Your task to perform on an android device: Open the Fitness Coach app, I want to keep track of my workout progress since I need to evaluate the outcomes of the regular exercises I've been doing.
Image 0: 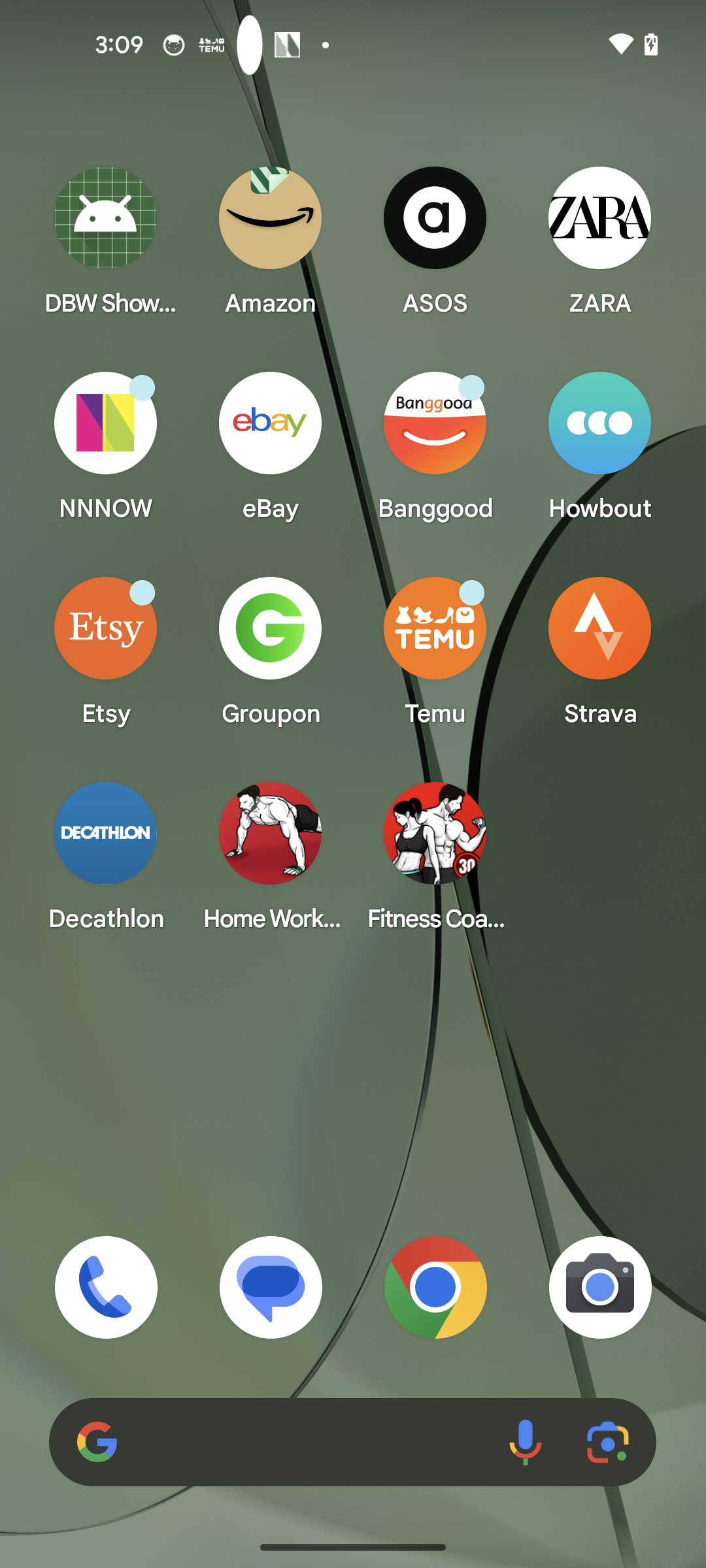
Open the fitness coach app
Step 0: open app "Fitness Coach"
Image 1: 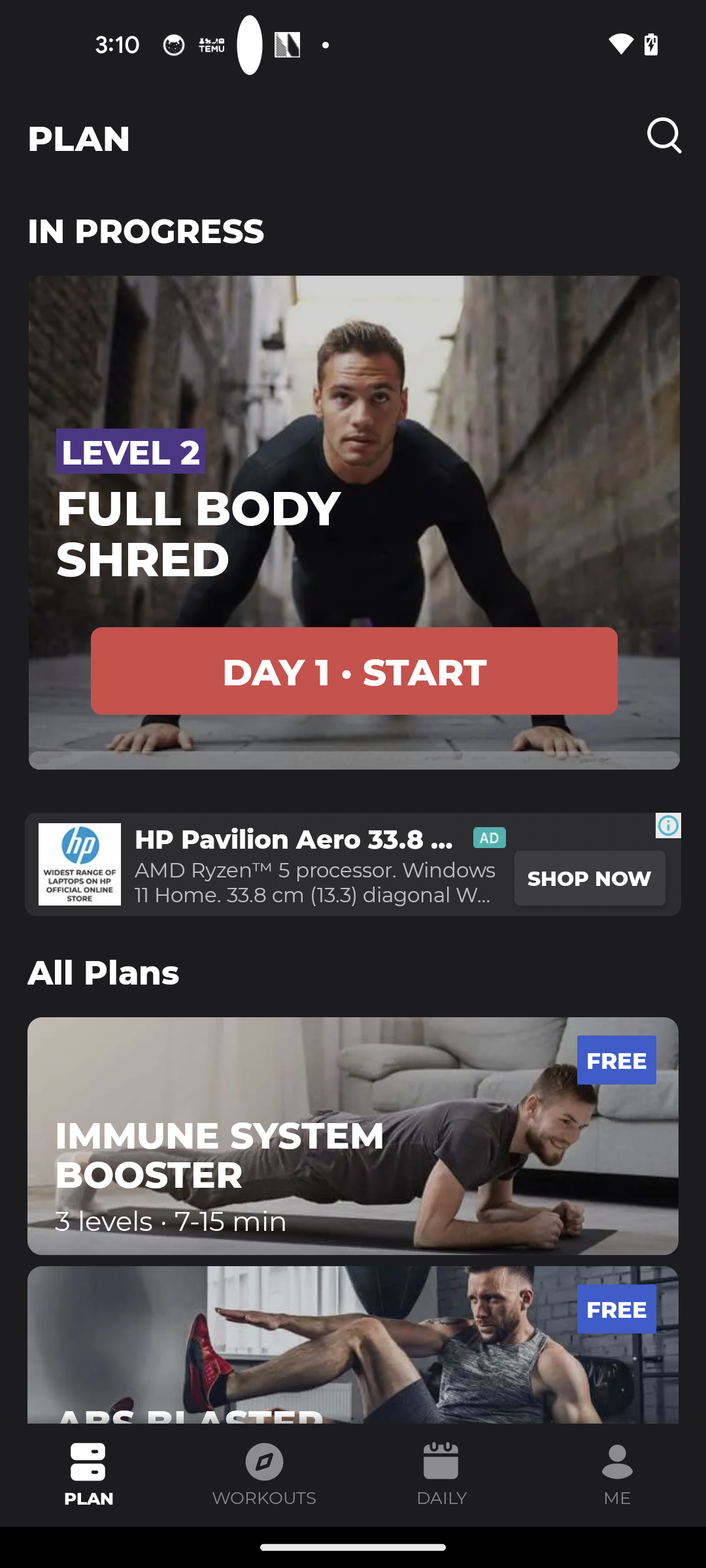
Click on the Daily tab 
Step 1: click (431, 1471)
Image 2: 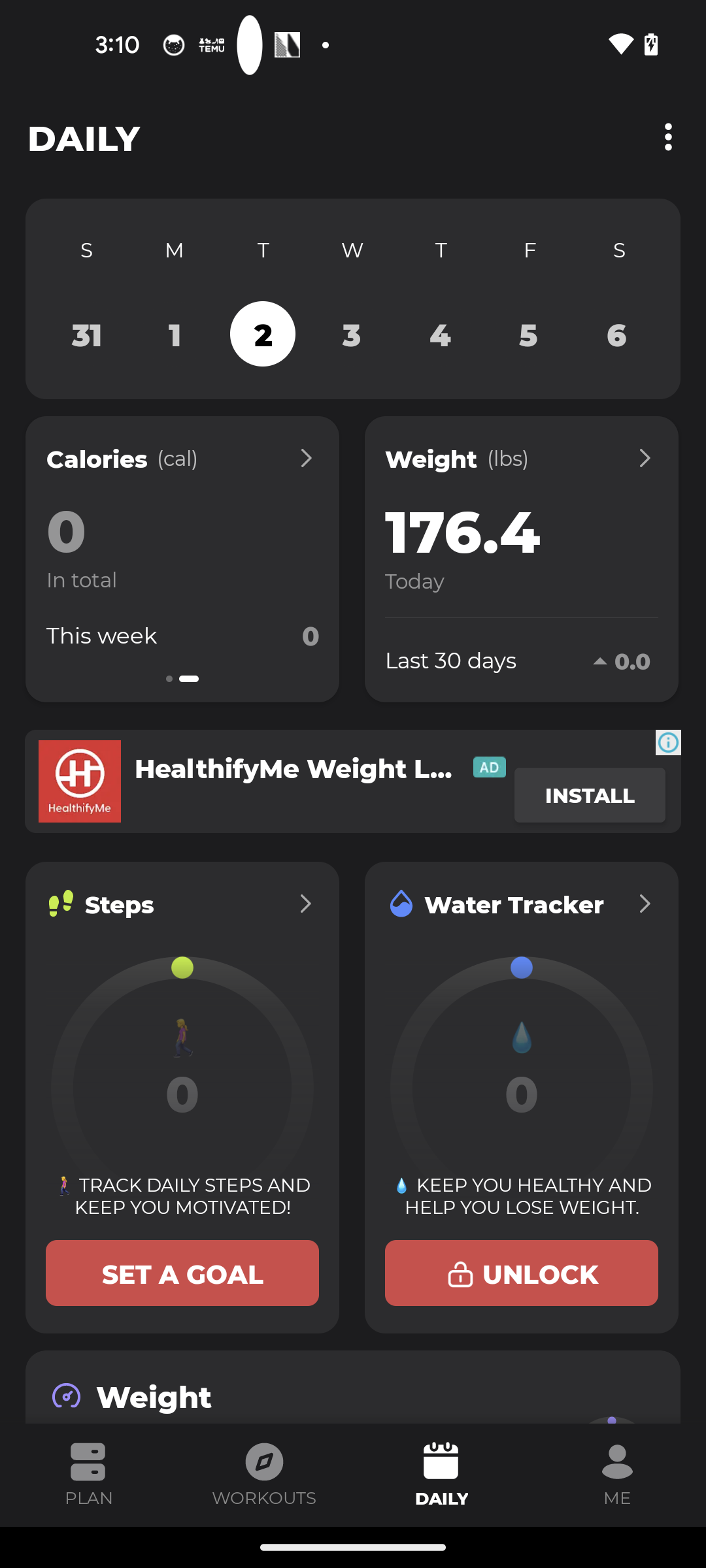
Swipe up for the progress 
Step 2: scroll down